Your task to perform on an android device: Remove "The Road Less Traveled"  book by Elizabeth Billingsley from my Barnes & Noble app cart.
Image 0: 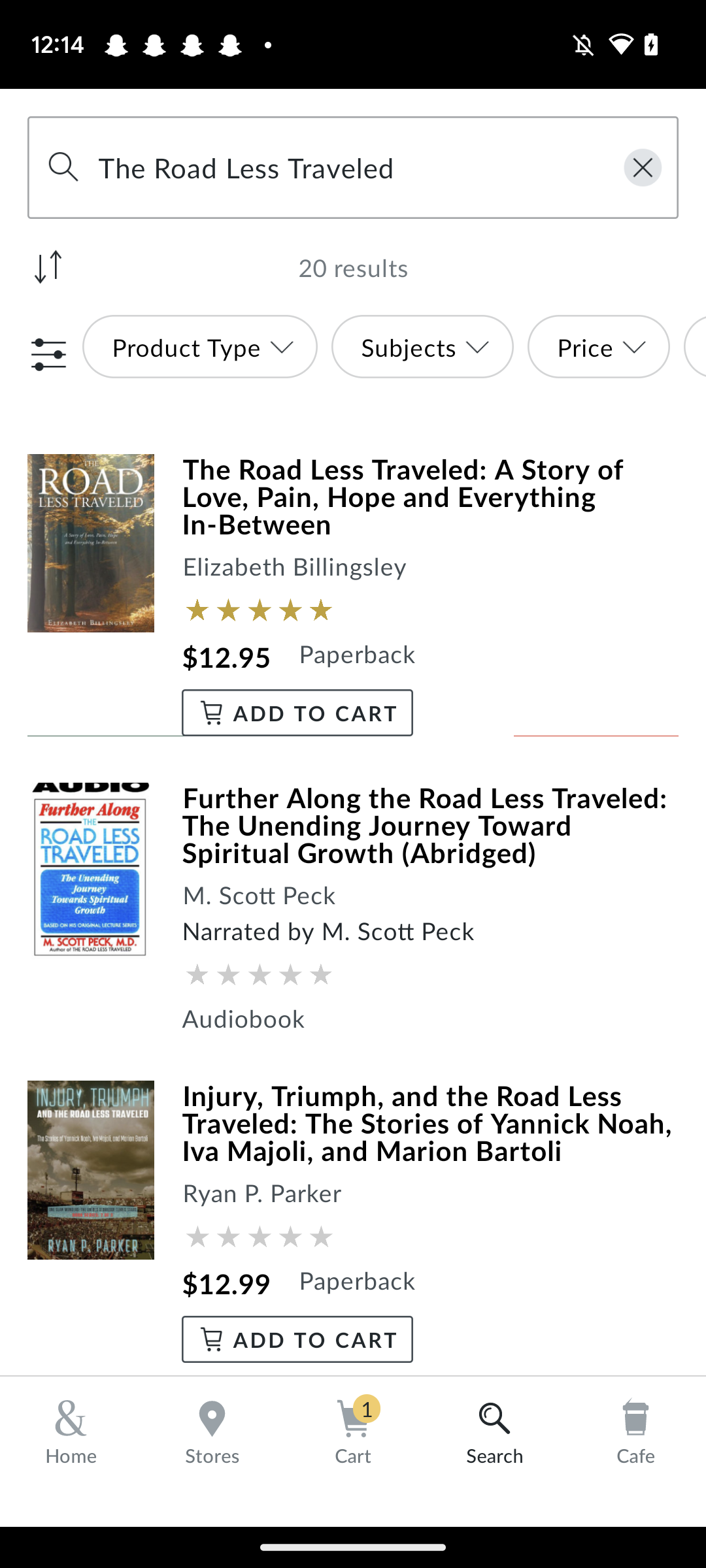
Click on the Cart icon at the bottom.
Step 0: click (353, 1451)
Image 1: 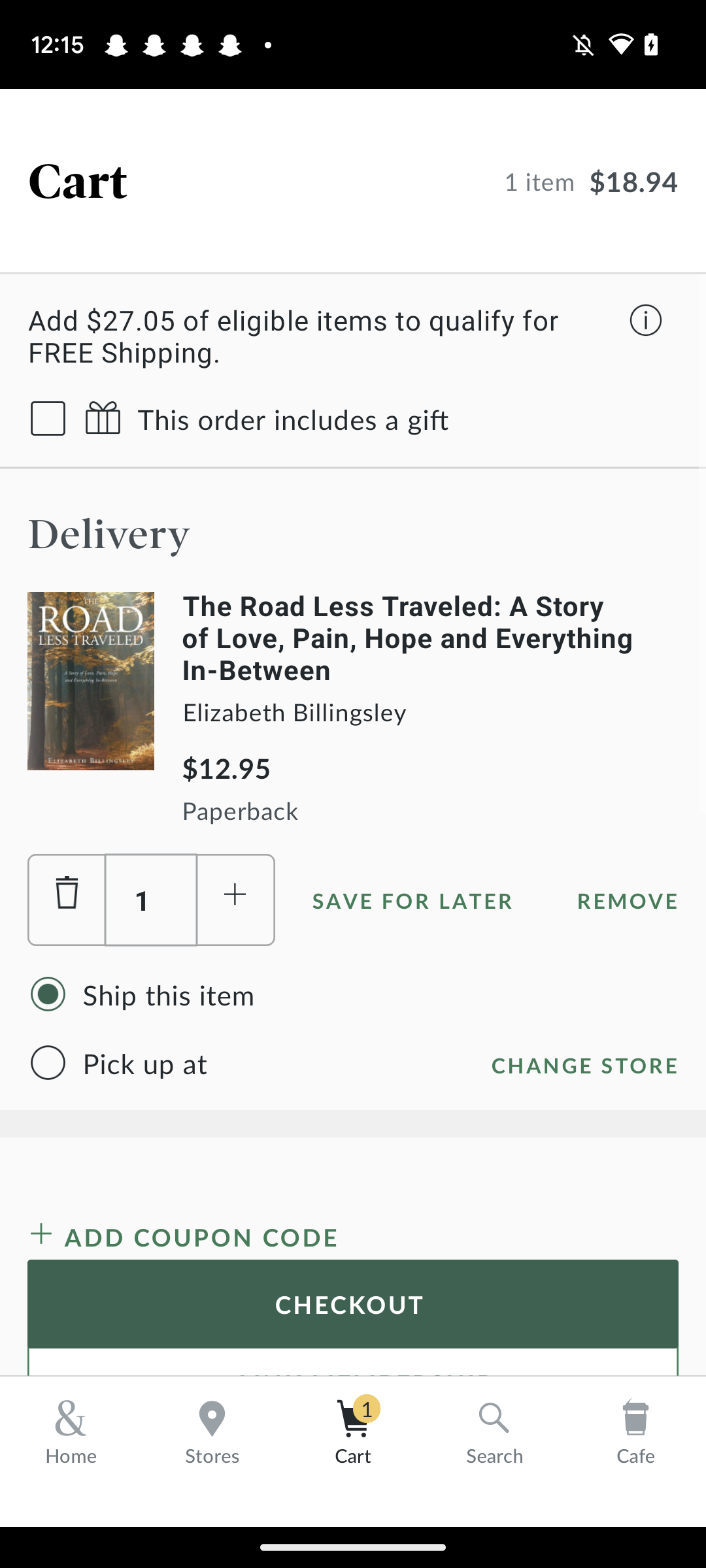
Click on the Remove button of The Road Less Traveled" book by Elizabeth Billingsley tab.
Step 1: click (627, 900)
Image 2: 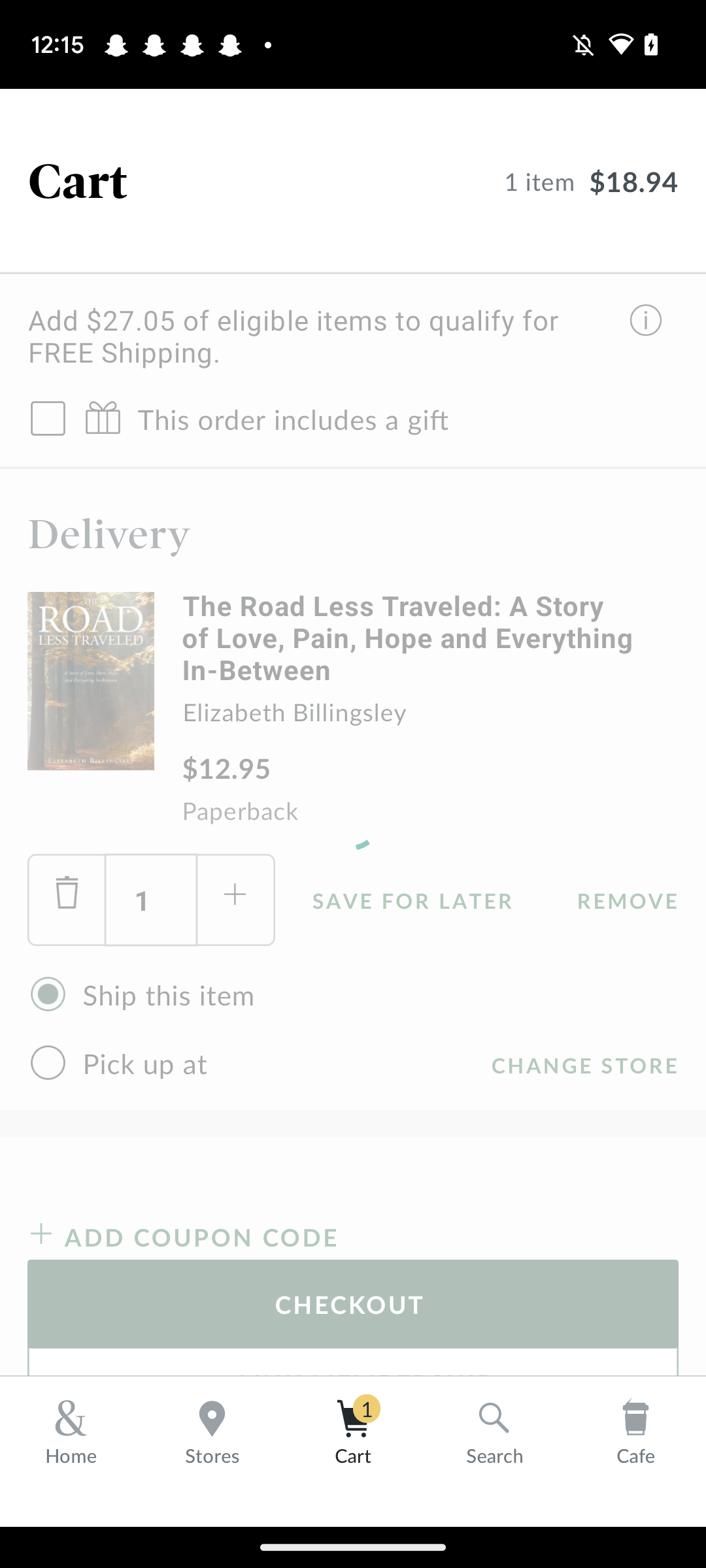
Click on the Remove button of The Road Less Traveled" book by Elizabeth Billingsley tab.
Step 2: wait